Your task to perform on an android device: Go to Google Play Books app & read the opened book
Image 0: 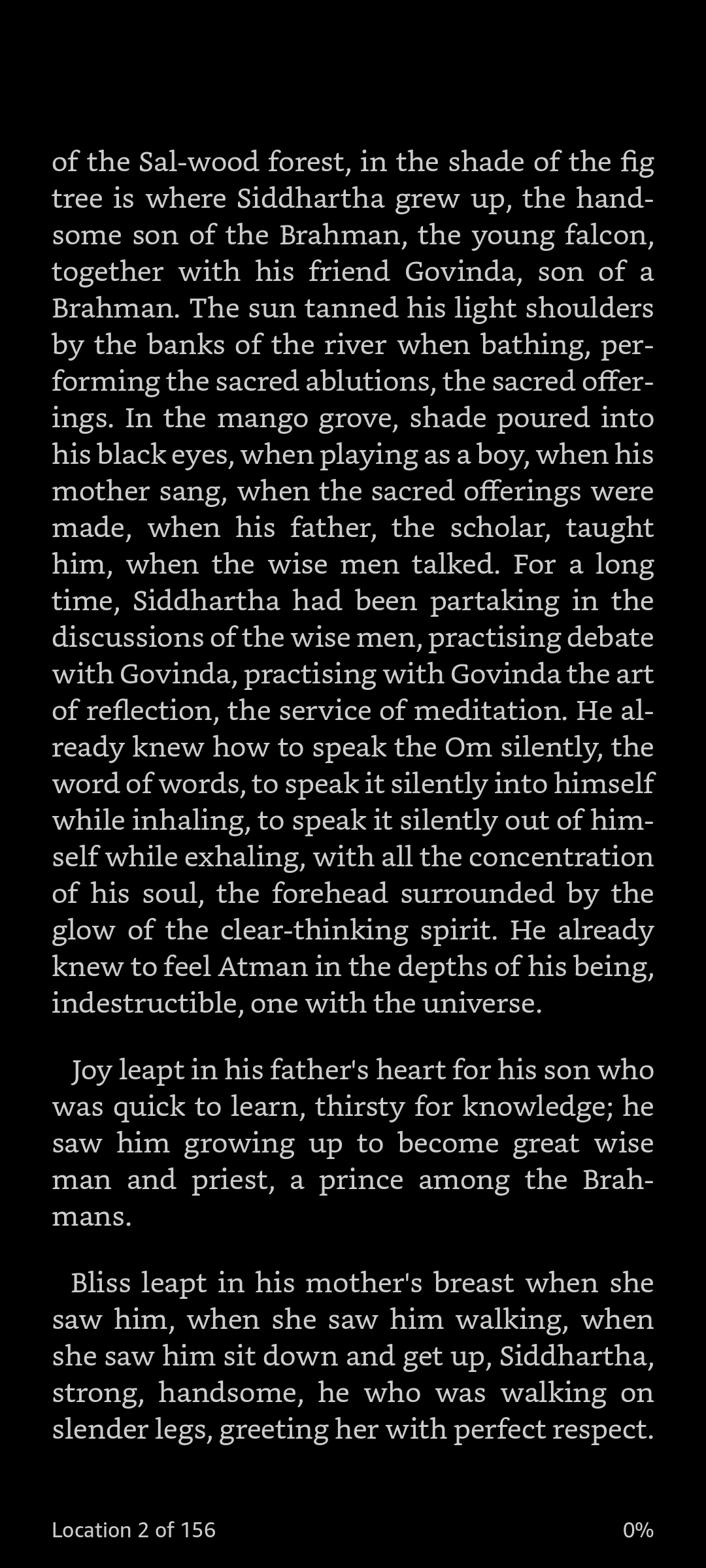
open the Google Play Books app
Step 0: open app "Google Play Books"
Image 3: 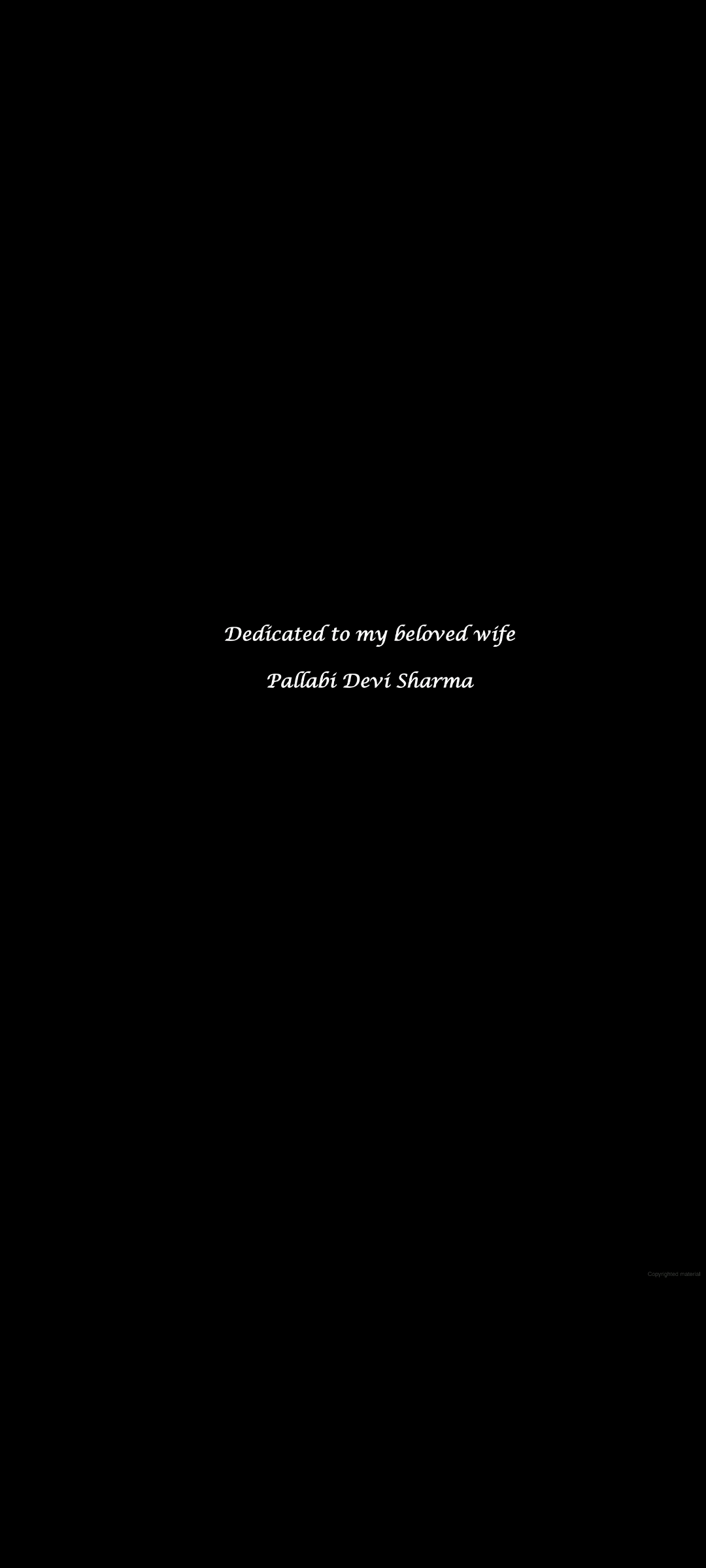
swipe left to go to the next page
Step 3: scroll right
Image 4: 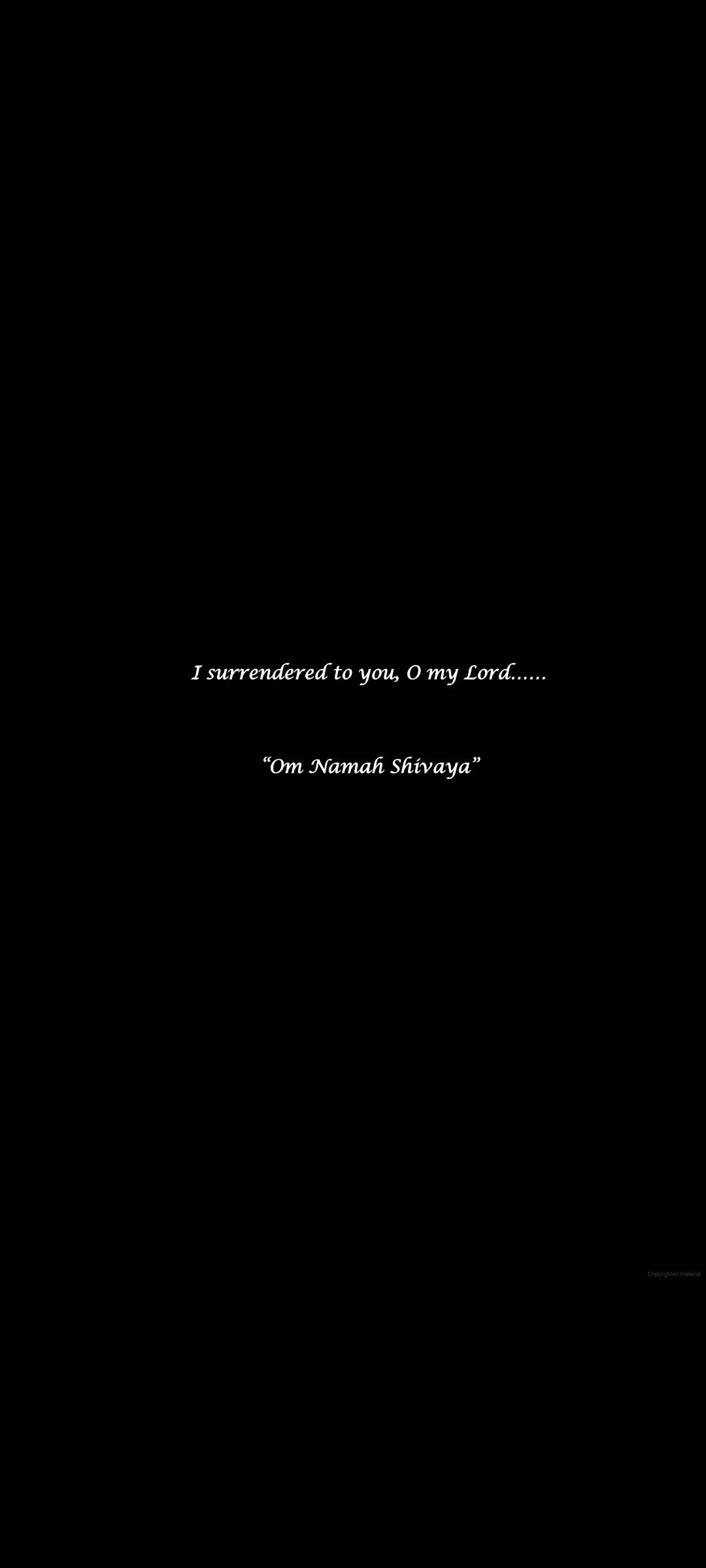
swipe left to go to the next page
Step 4: scroll right
Image 6: 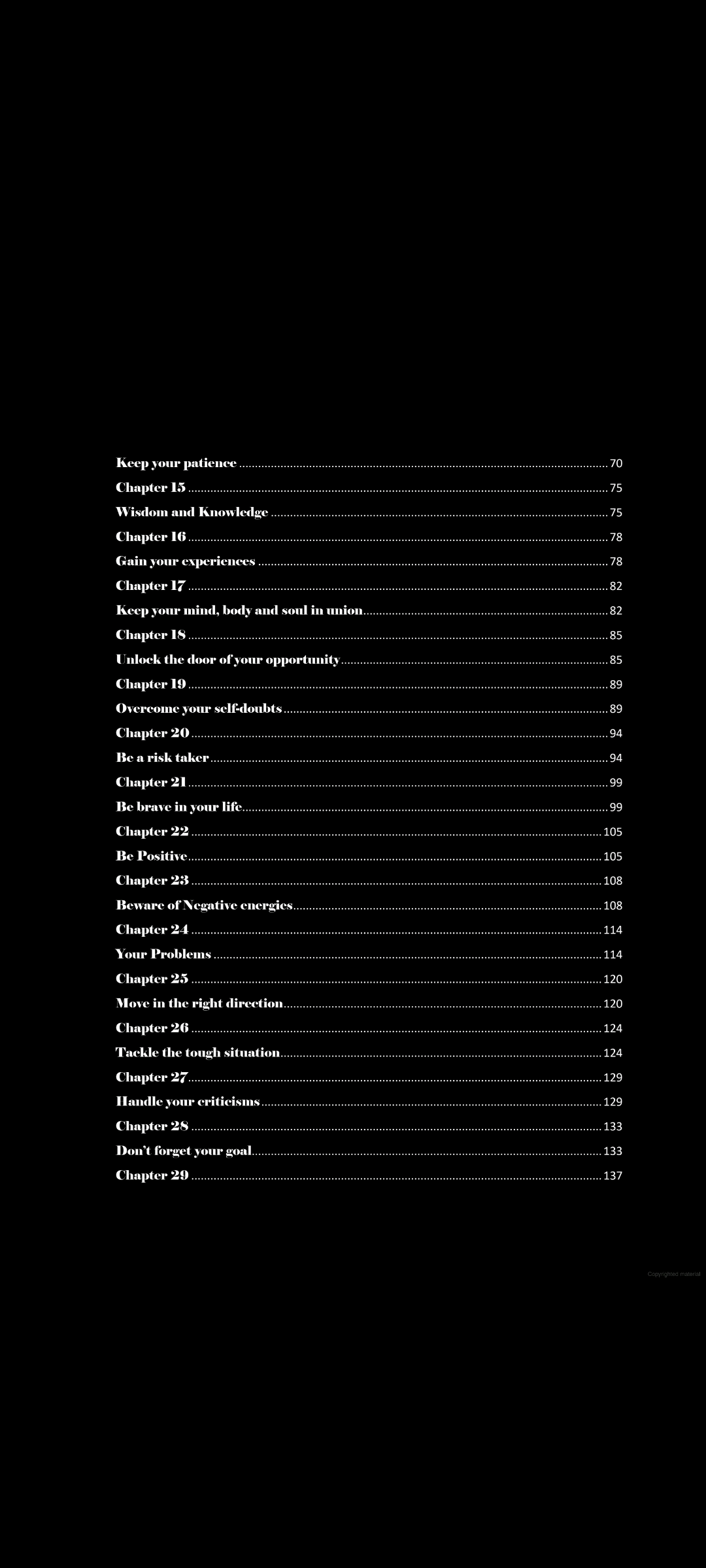
swipe left to go to the next page
Step 6: scroll right